Your task to perform on an android device: I would like to save the t-shirt on the JD app to buy it in the future when its price drops
Image 0: 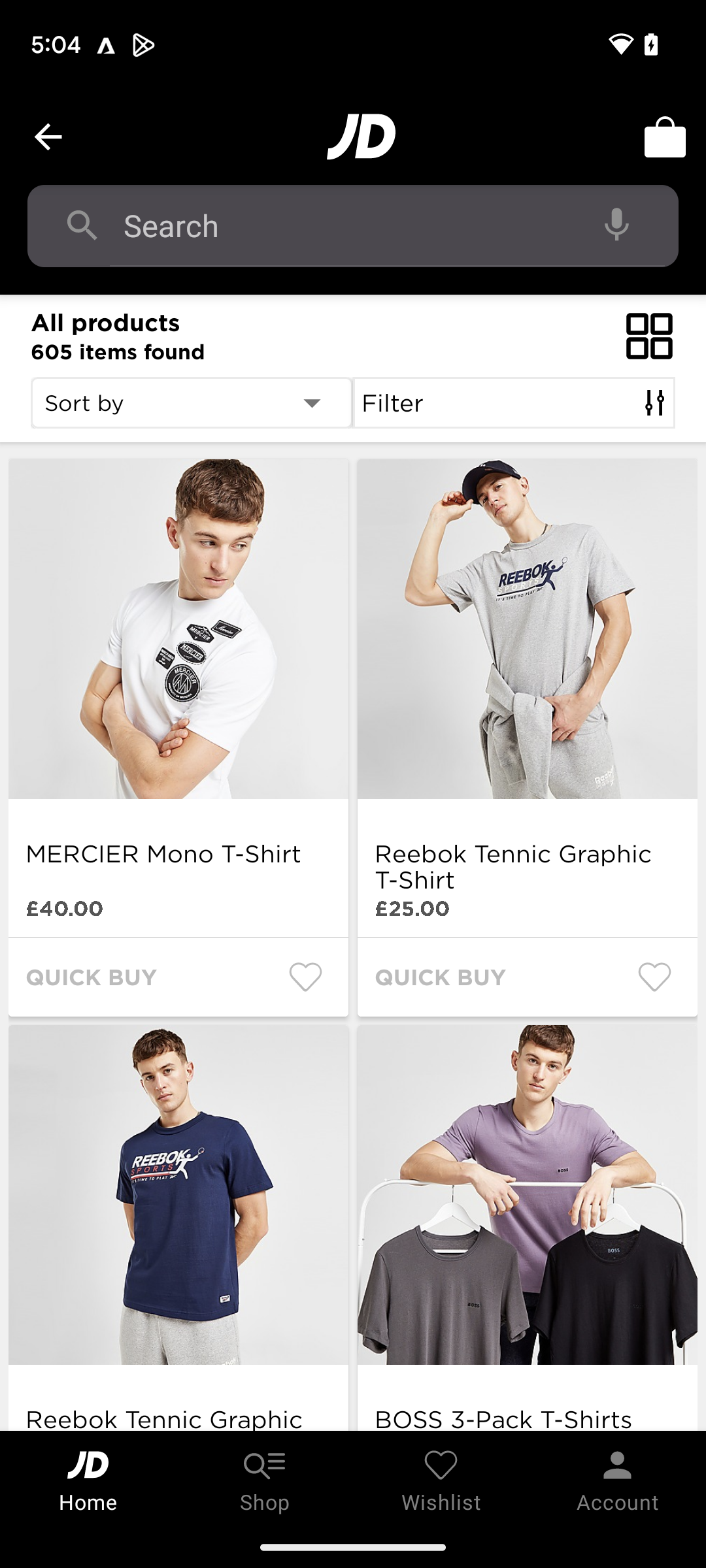
Click on the heart icon to save
Step 0: click (650, 968)
Image 1: 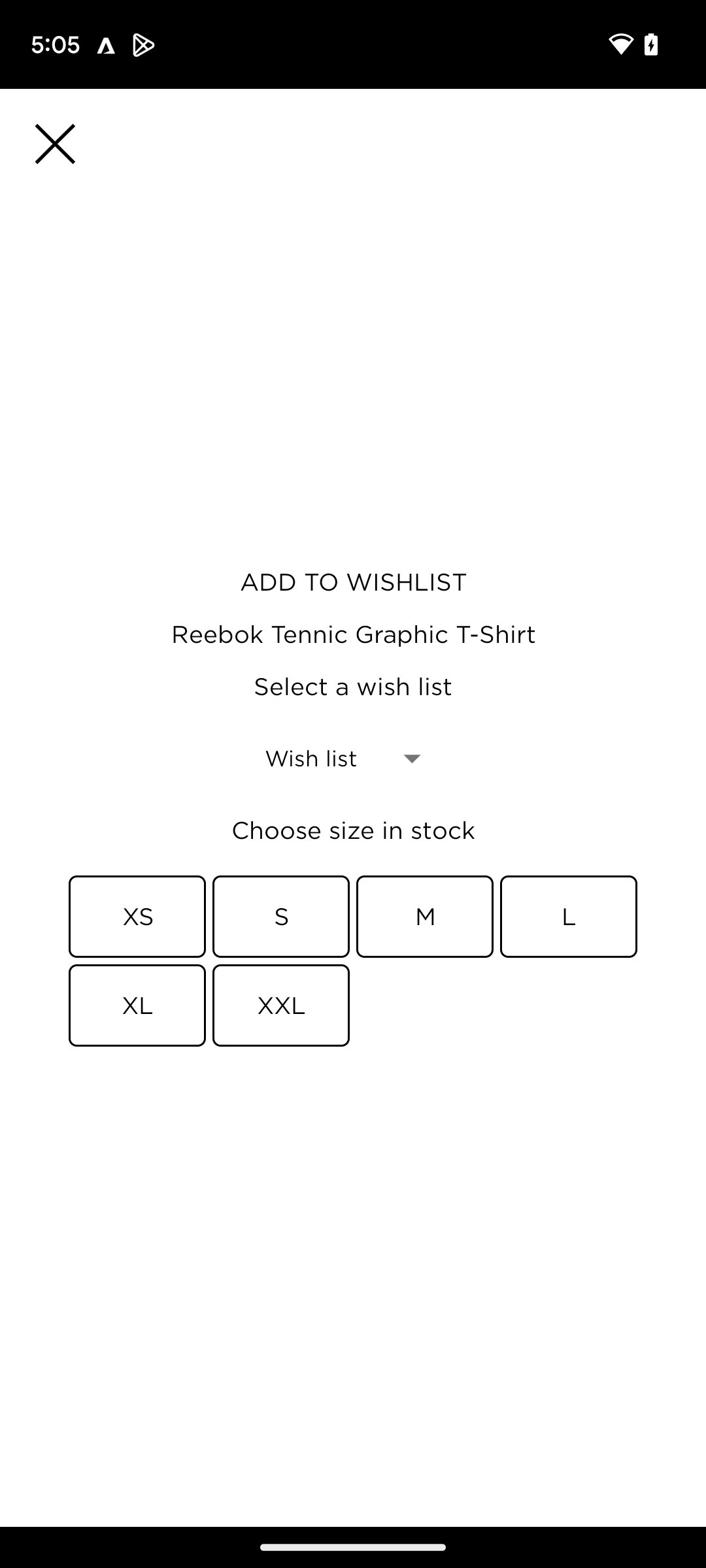
Select size L
Step 1: click (559, 922)